Your task to perform on an android device: Search for Google
Image 0: 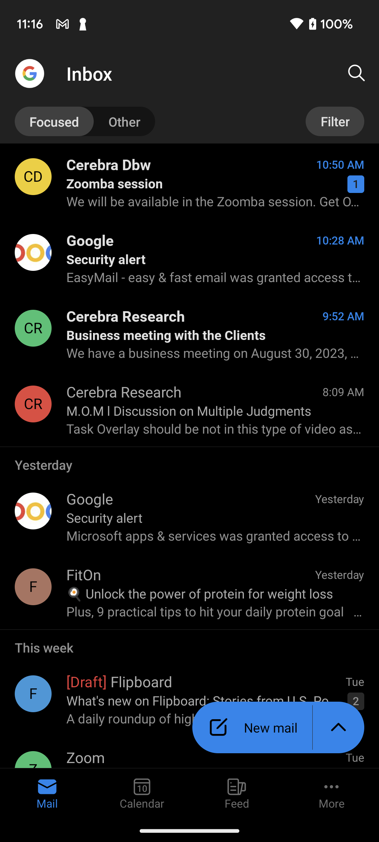
Click on the search icon at the top right corner of the screen
Step 0: click (357, 73)
Image 1: 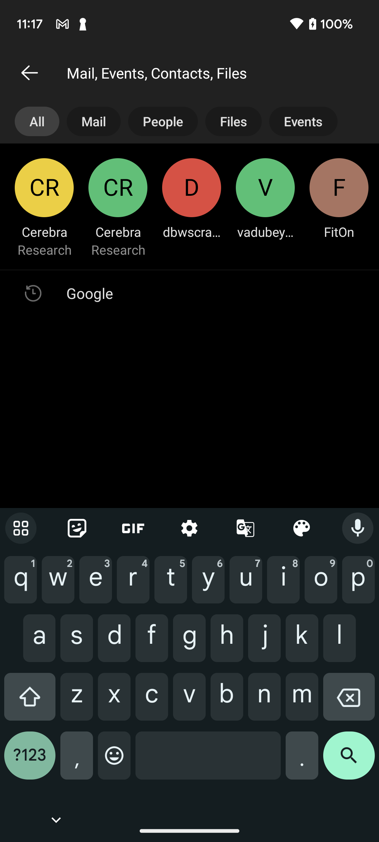
Type Google in search bar
Step 1: type "Google"
Image 2: 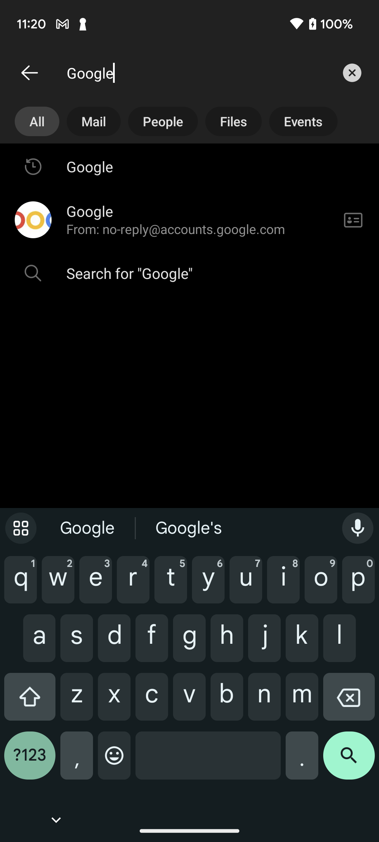
Click on the search icon at the bottom right corner of the screen to search Google.
Step 2: click (349, 761)